Your task to perform on an android device: In the drupe app, search for the contact name Nate Jacobs.
Image 0: 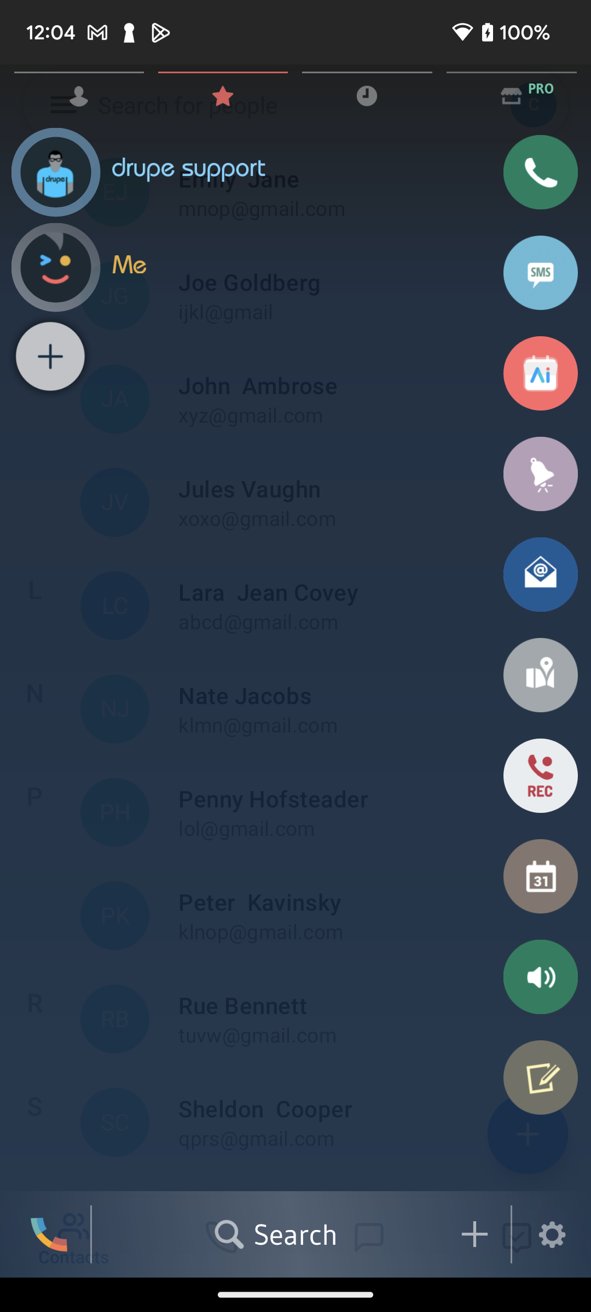
Click on the search bar at the bottom of the screen.
Step 0: click (295, 1234)